Your task to perform on an android device: Open the Booking.com app, find a hotel in Budapest city From August 2, 2023 to August 6, 2023 for 4 adults with 2 rooms and open a hotel named Homes Budapest.
Image 0: 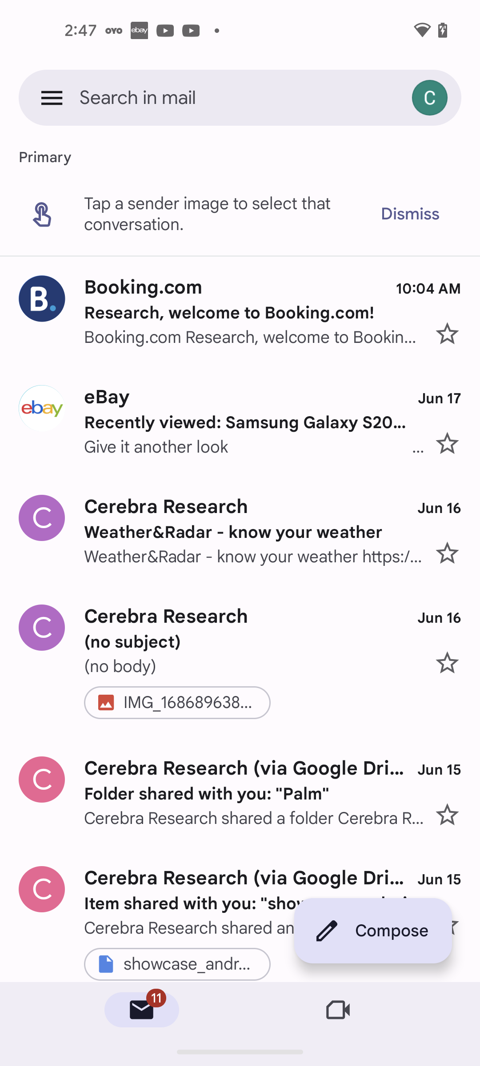
Open booking.com app
Step 0: open app "Booking.com"
Image 1: 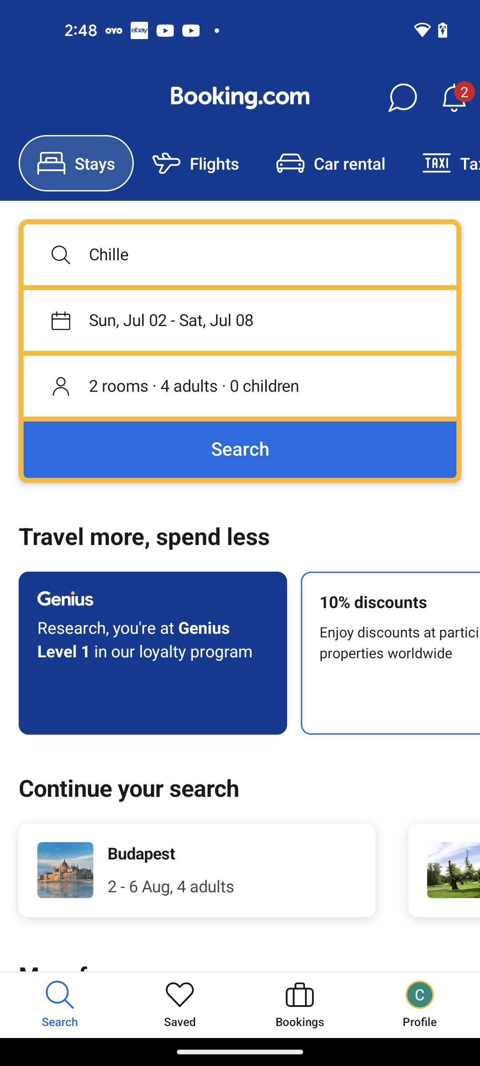
Click on the location search bar under stays section
Step 1: click (240, 255)
Image 3: 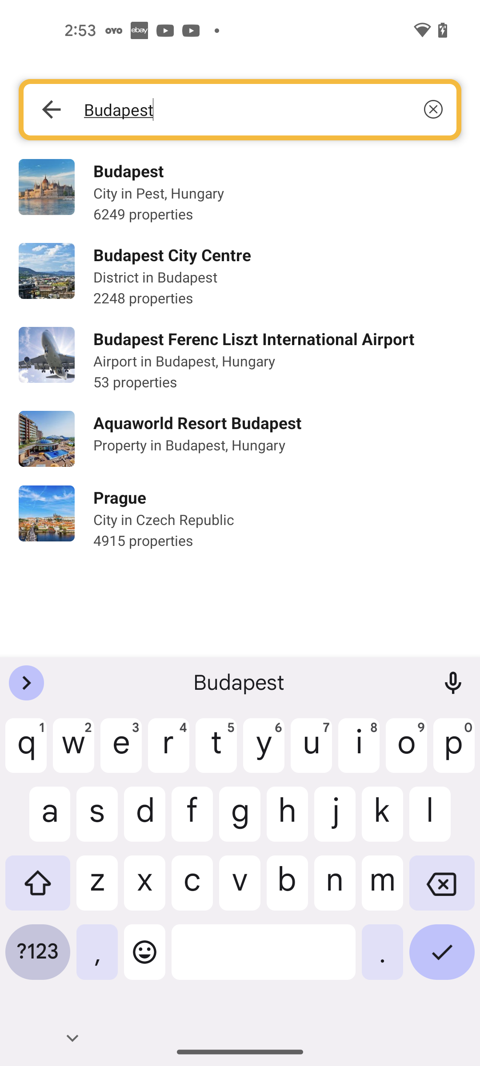
Click on the first search result
Step 3: click (277, 193)
Image 4: 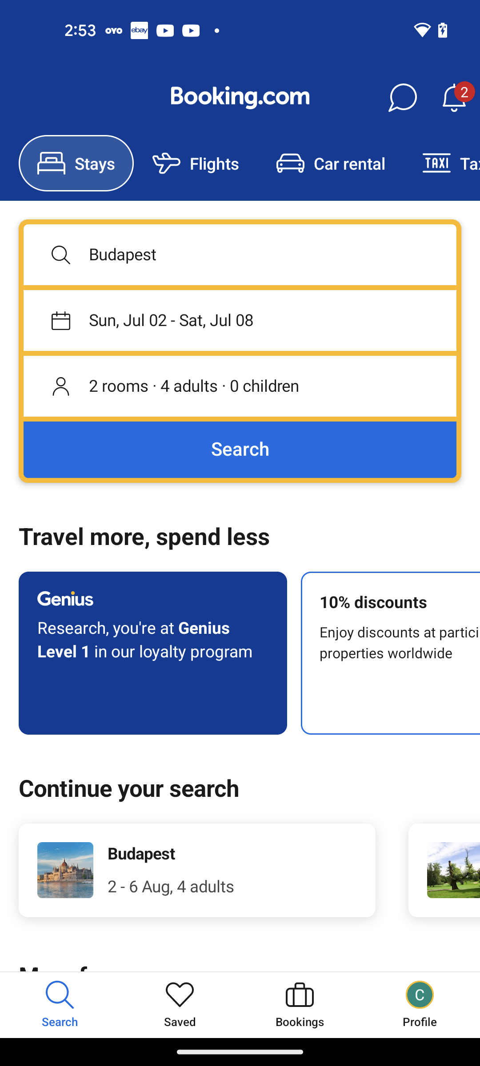
Go to the date section under the stays tab
Step 4: click (240, 320)
Image 5: 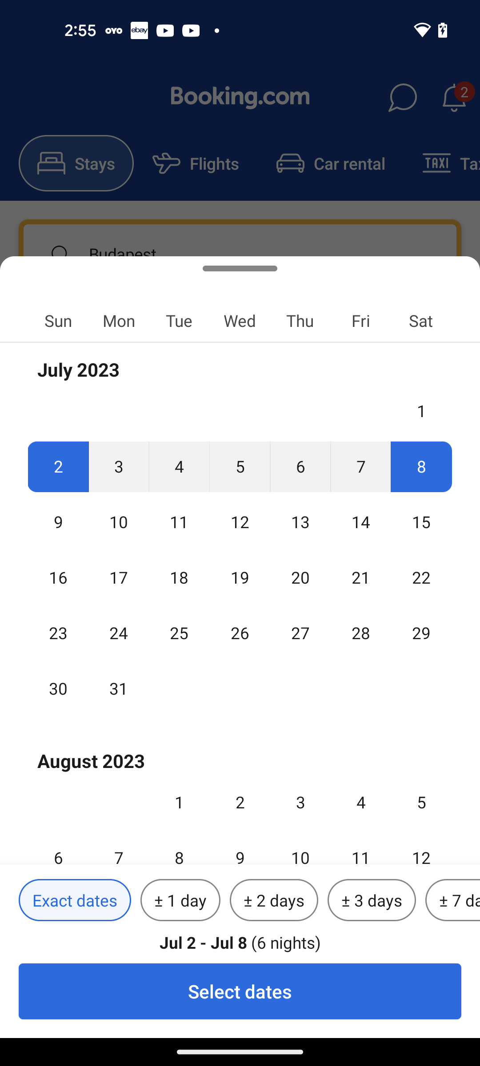
Select the check-In date 2 August 2023 
Step 5: click (240, 802)
Image 6: 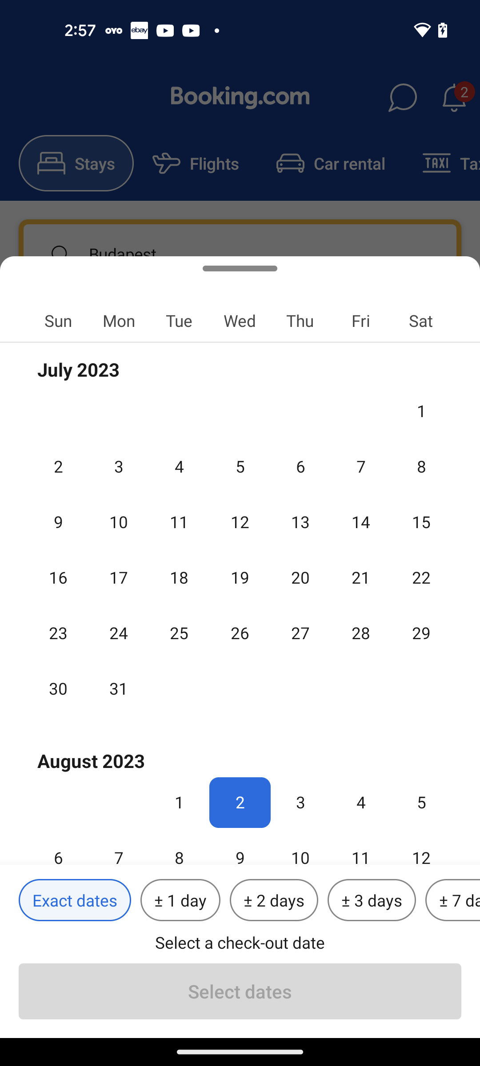
Select the check-out date 06 August 2023
Step 6: click (58, 846)
Image 7: 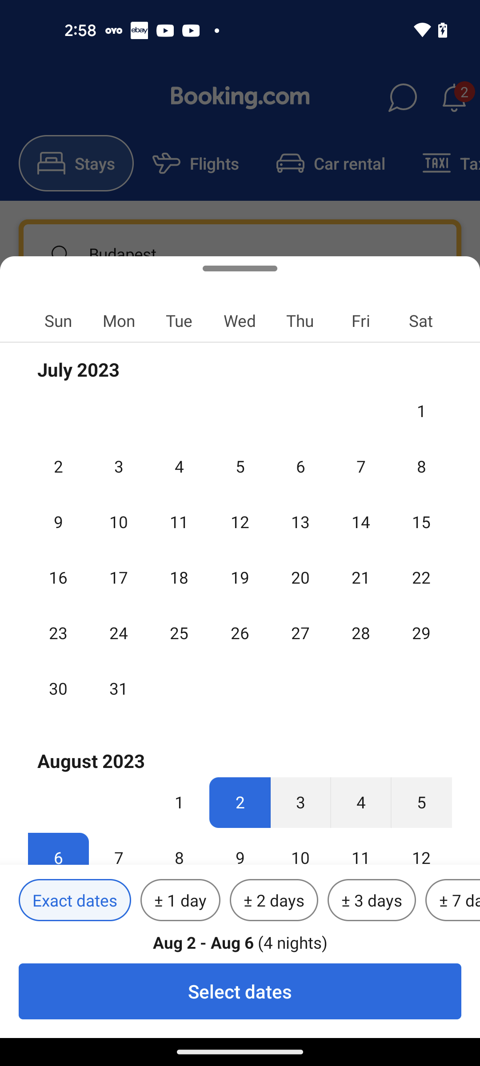
Click on the select date button at the bottom of the screen
Step 7: click (240, 991)
Image 8: 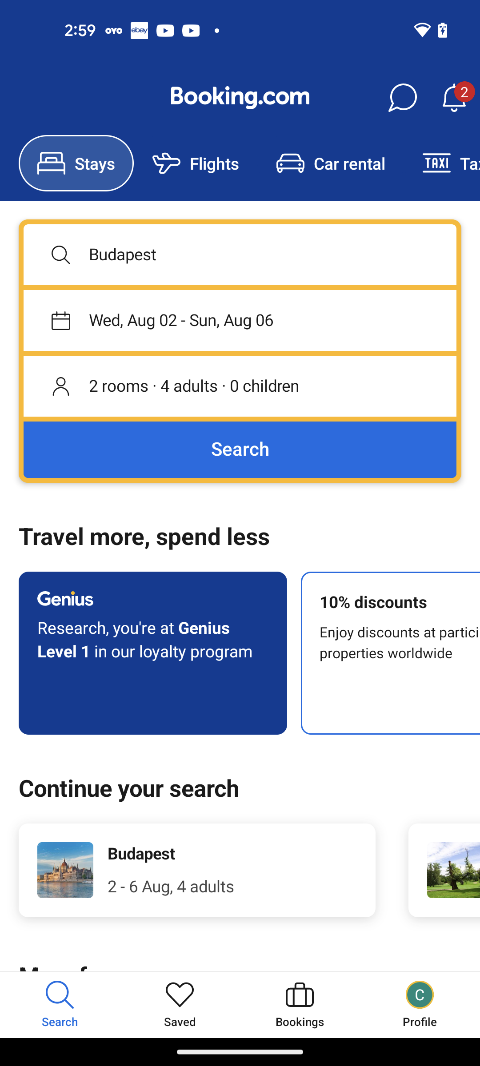
click on the search button
Step 8: click (240, 449)
Image 9: 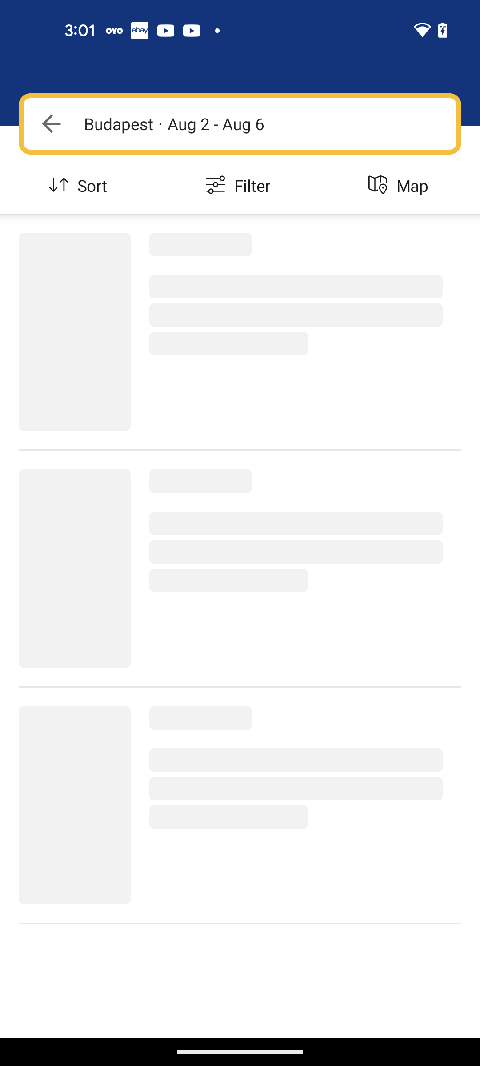
click on the search button
Step 9: wait
Image 10: 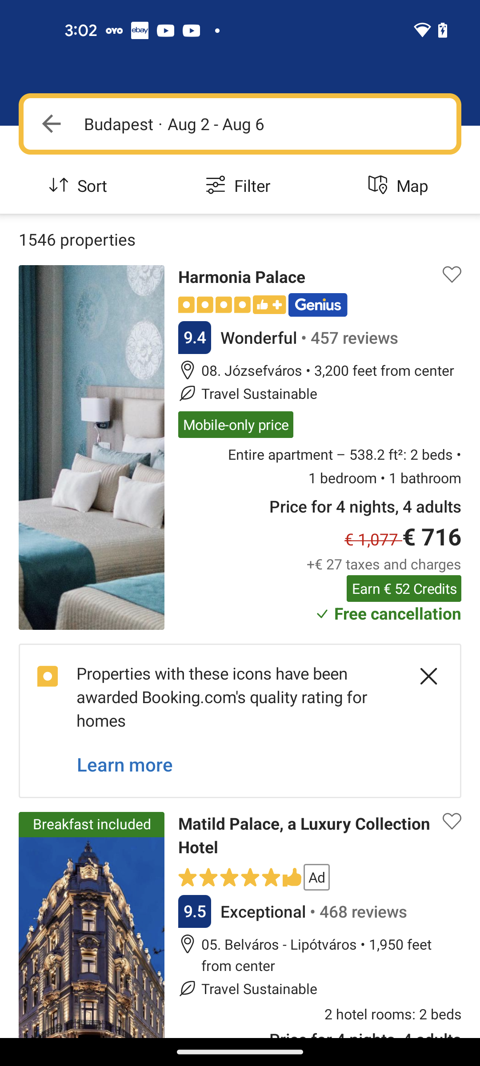
scroll down to view more hotels
Step 10: scroll down